Your task to perform on an android device: Open the  Etsy app, "Add to Cart first painting" to this app and "Add to Cart second and third paintings" to this app. 
Image 0: 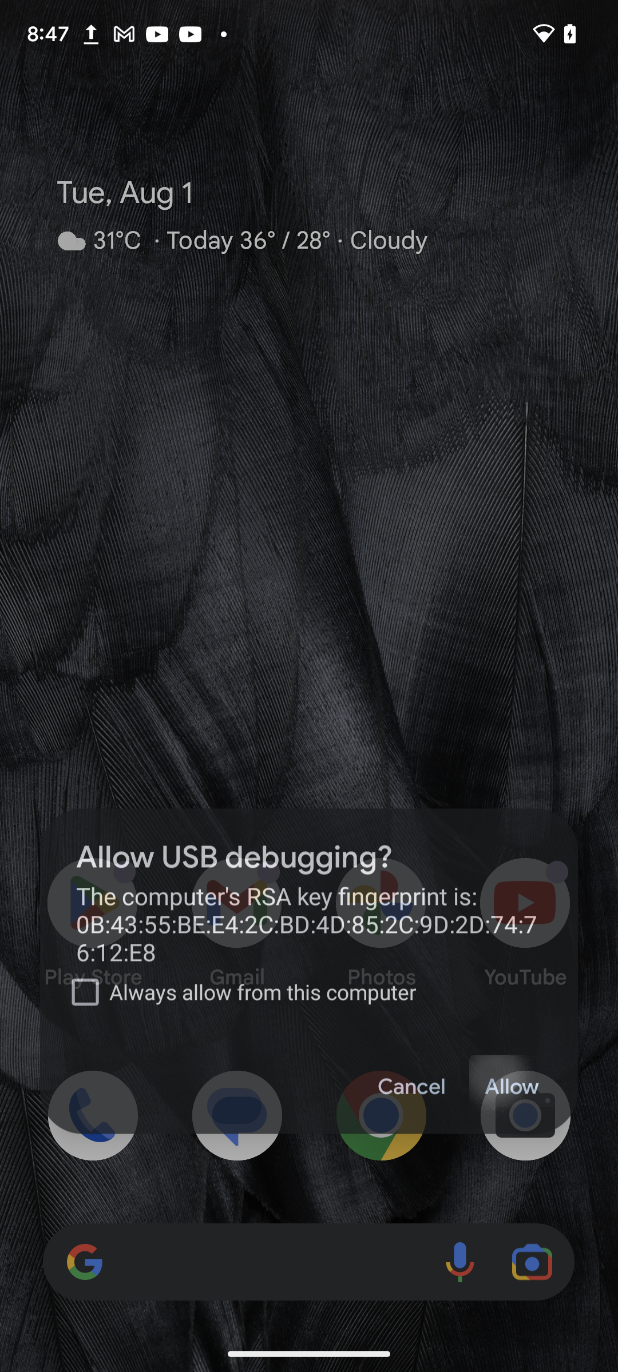
Open the Etsy App
Step 0: open app "Etsy"
Image 1: 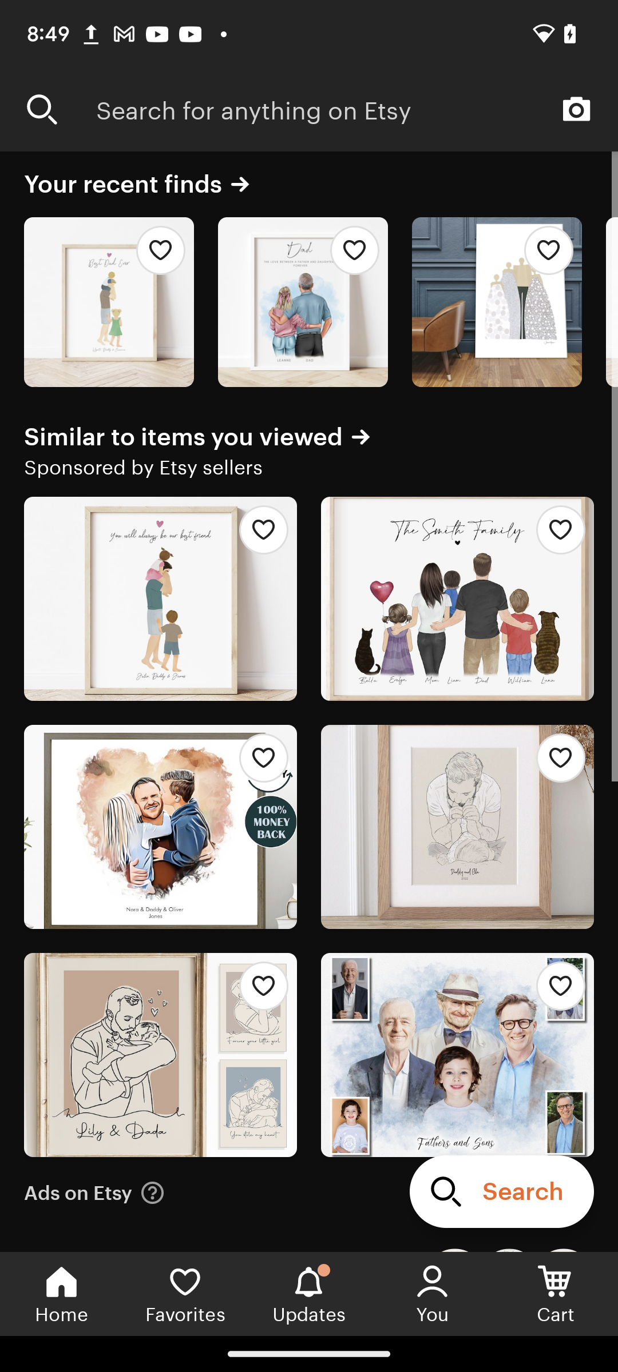
Click on the first painting
Step 1: click (133, 297)
Image 2: 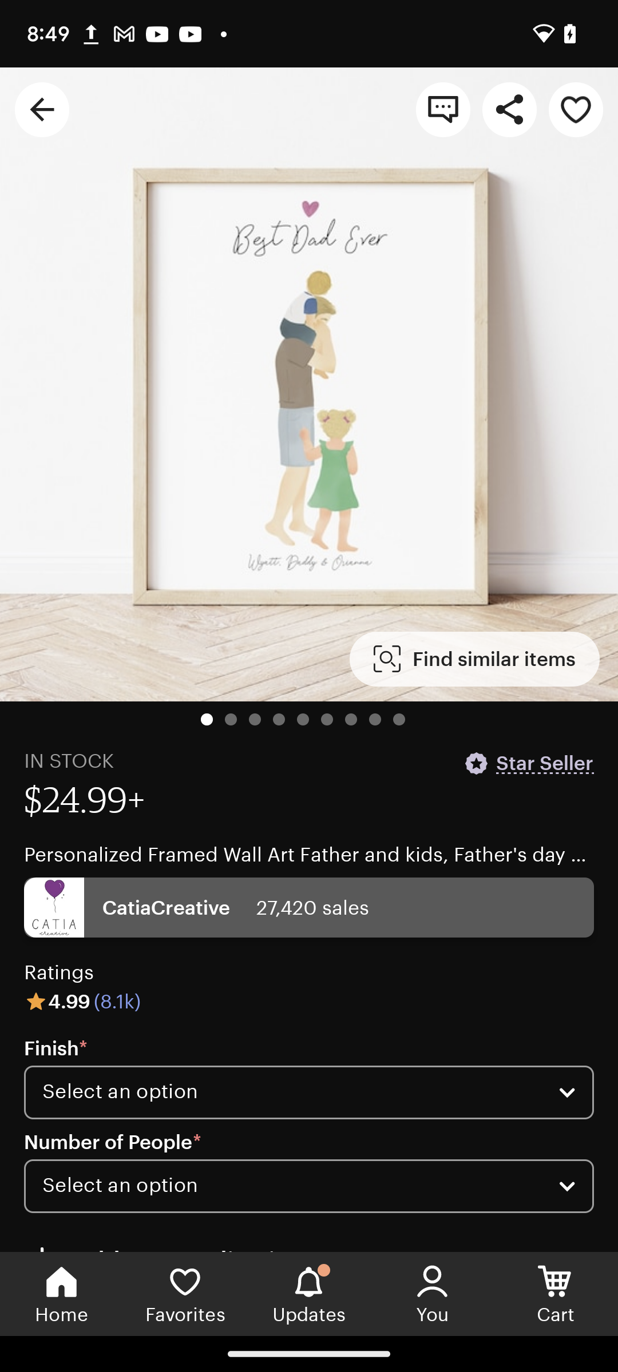
Swipe up the screen 
Step 2: scroll down
Image 3: 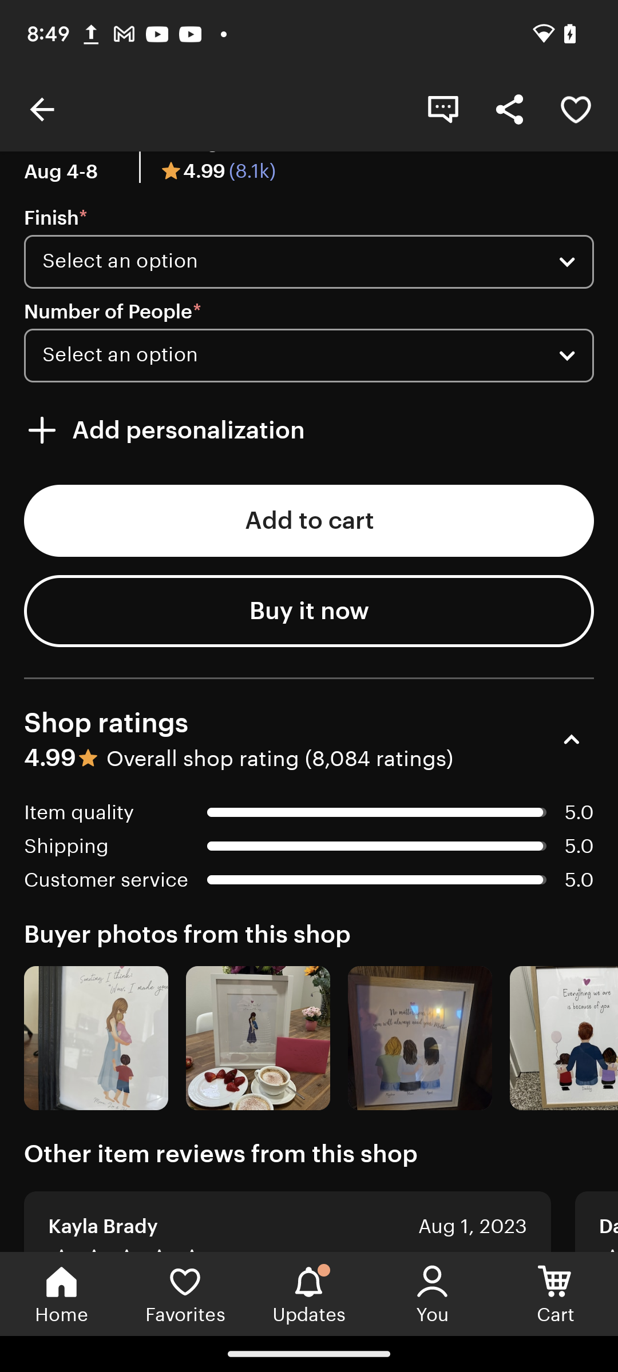
Click on the Add to Cart Option 
Step 3: click (309, 520)
Image 4: 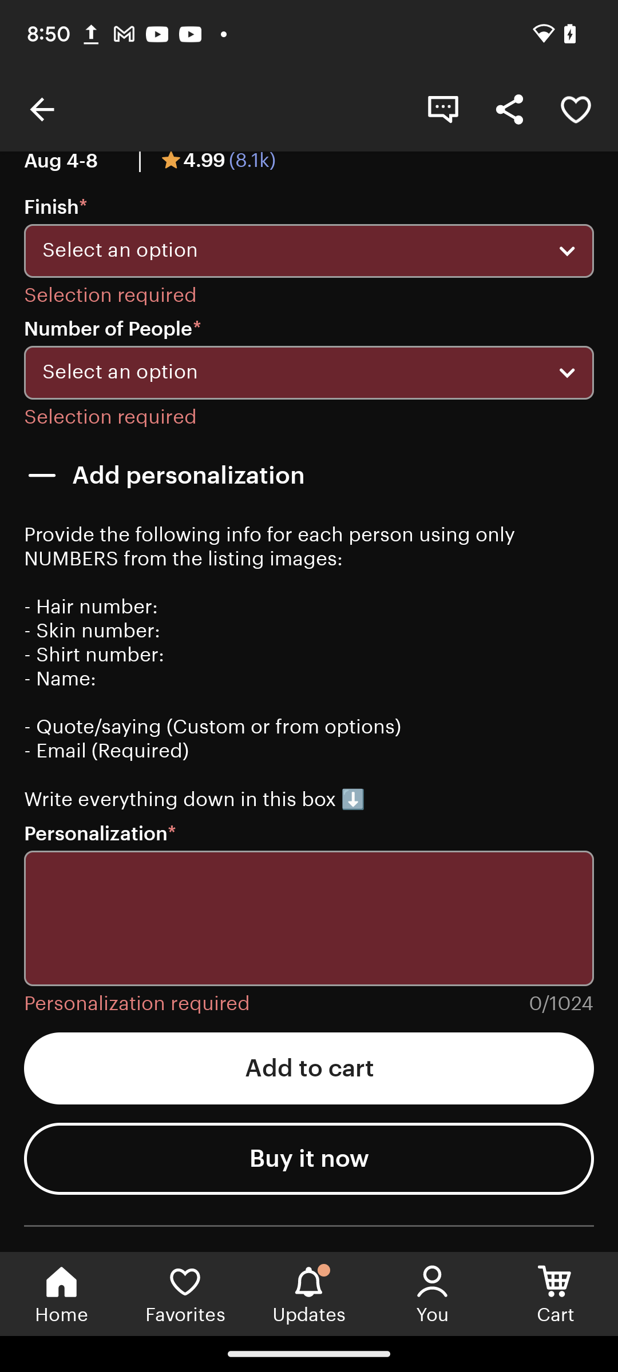
Click on the finish's Selection an Option 
Step 4: click (309, 250)
Image 5: 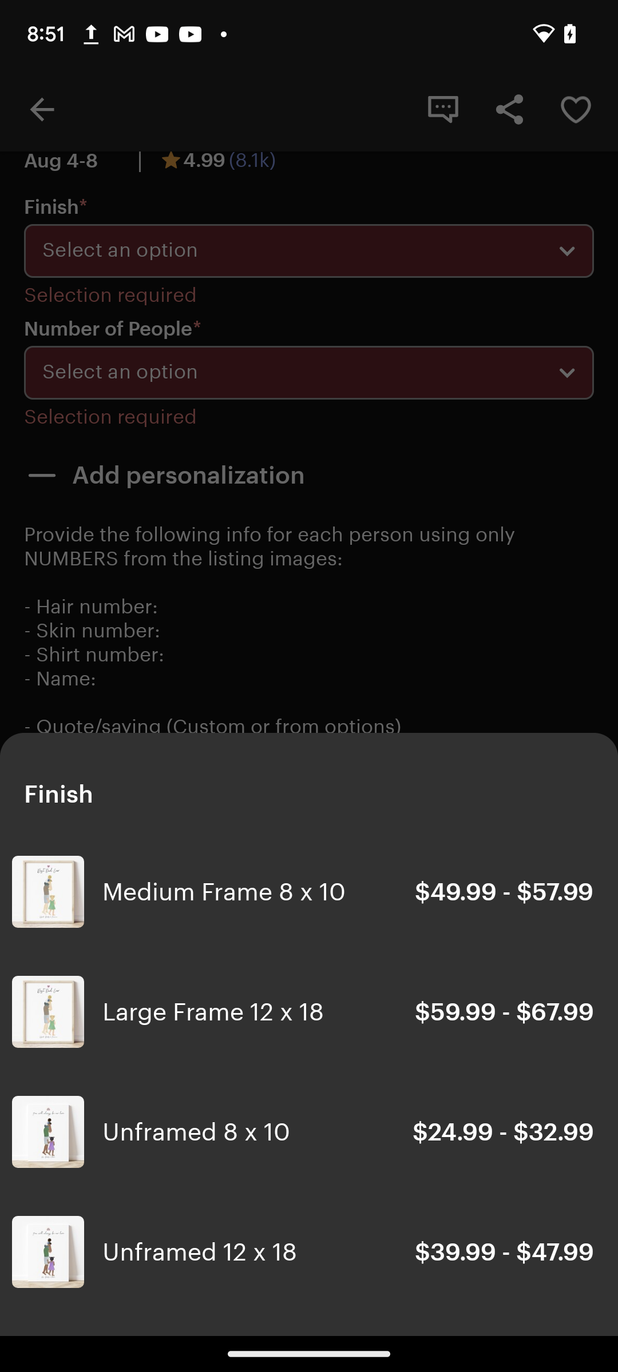
Select the Large Frame 12*18 Category
Step 5: click (247, 1012)
Image 6: 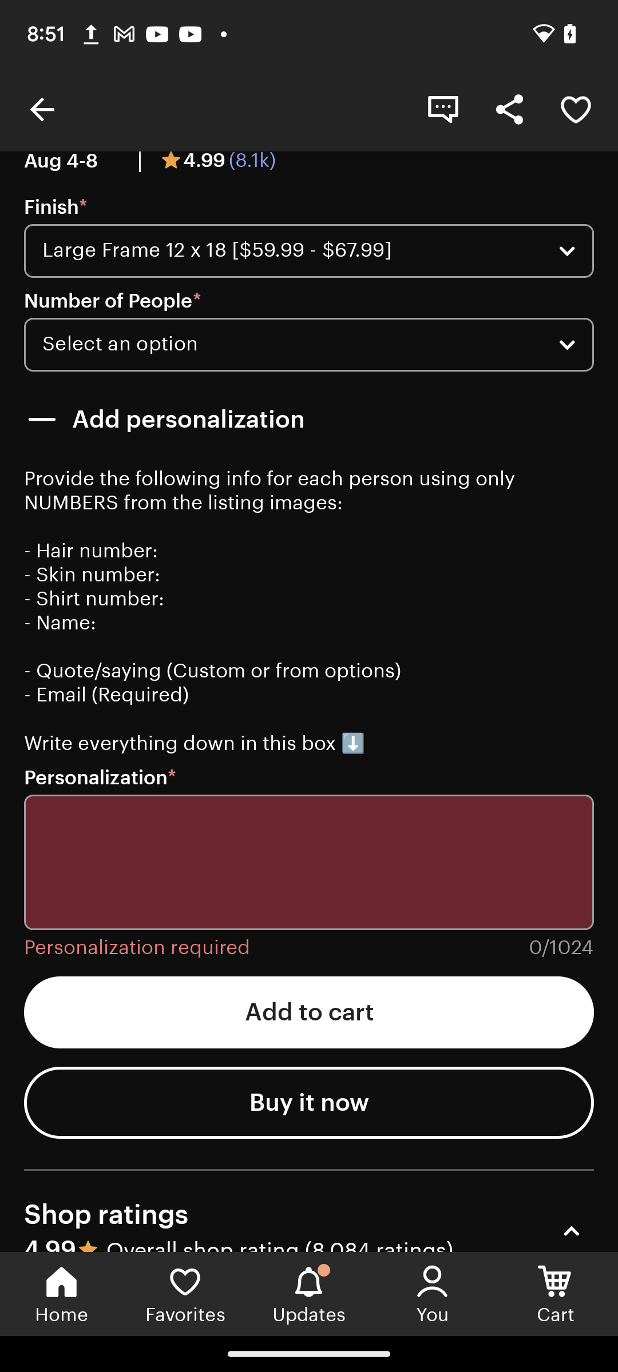
Select the Number of People's Select an Option 
Step 6: click (309, 345)
Image 7: 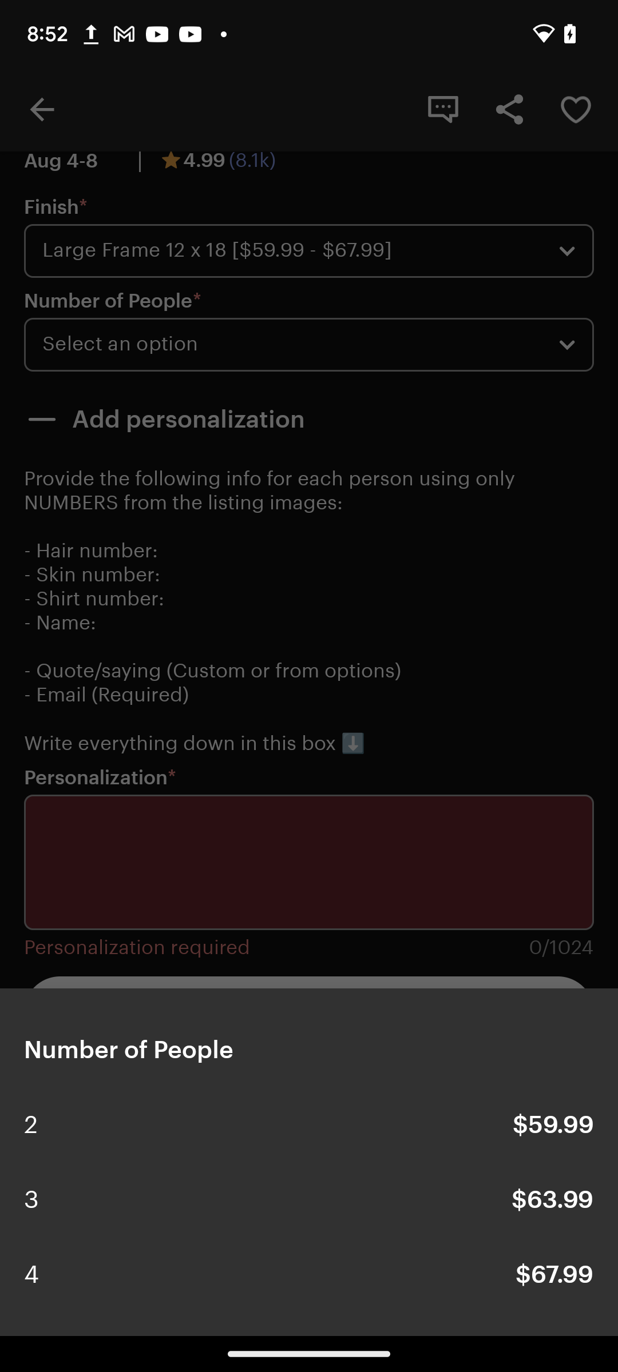
Select 3 
Step 7: click (36, 1203)
Image 8: 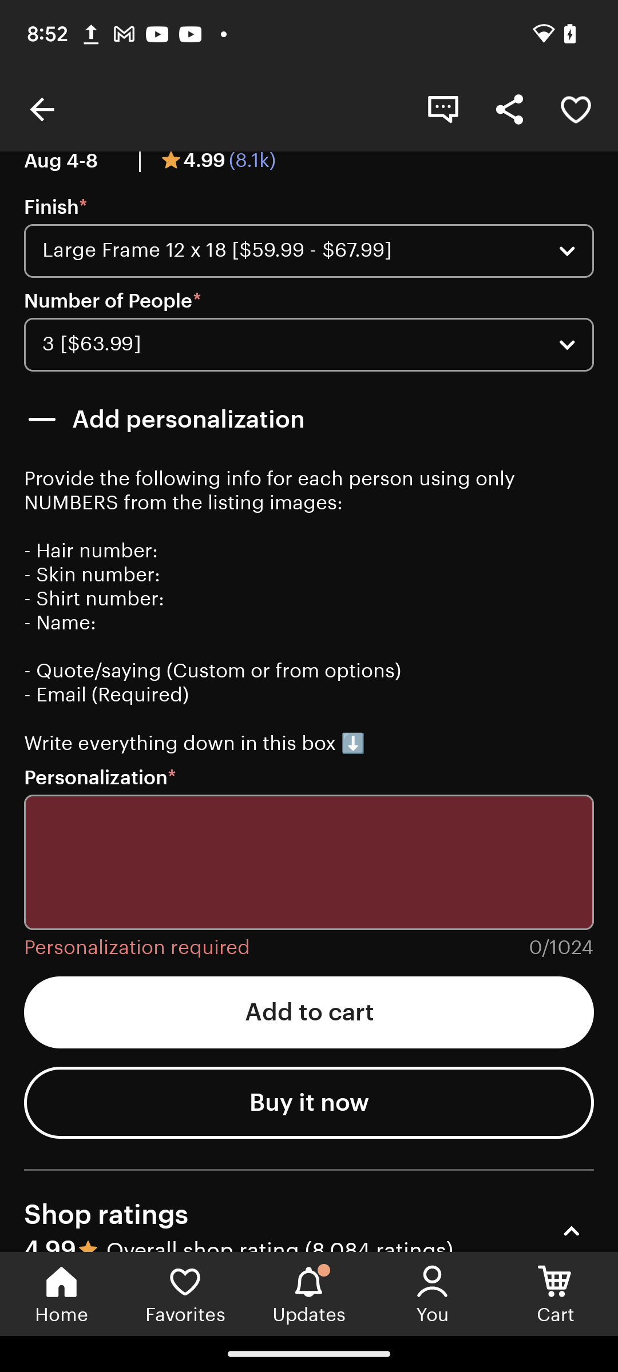
Click on the red box of Personalization 
Step 8: click (309, 862)
Image 9: 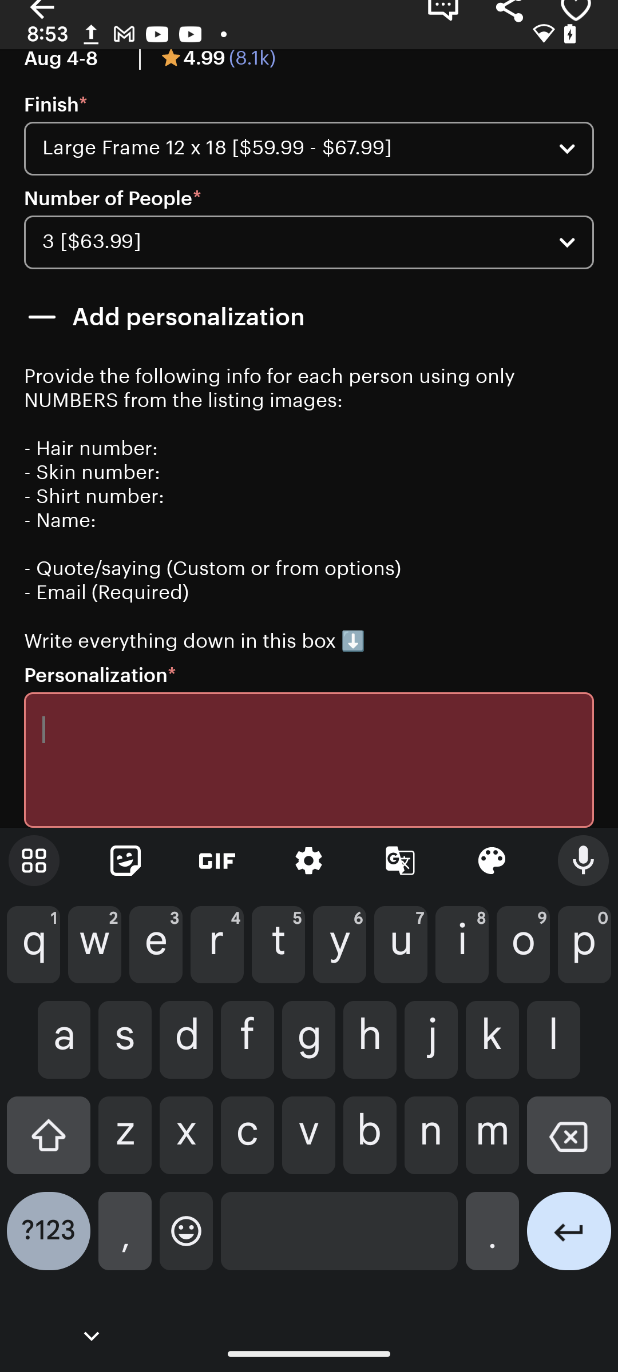
Enter a name as Good Product 
Step 9: type "Good Product"
Image 10: 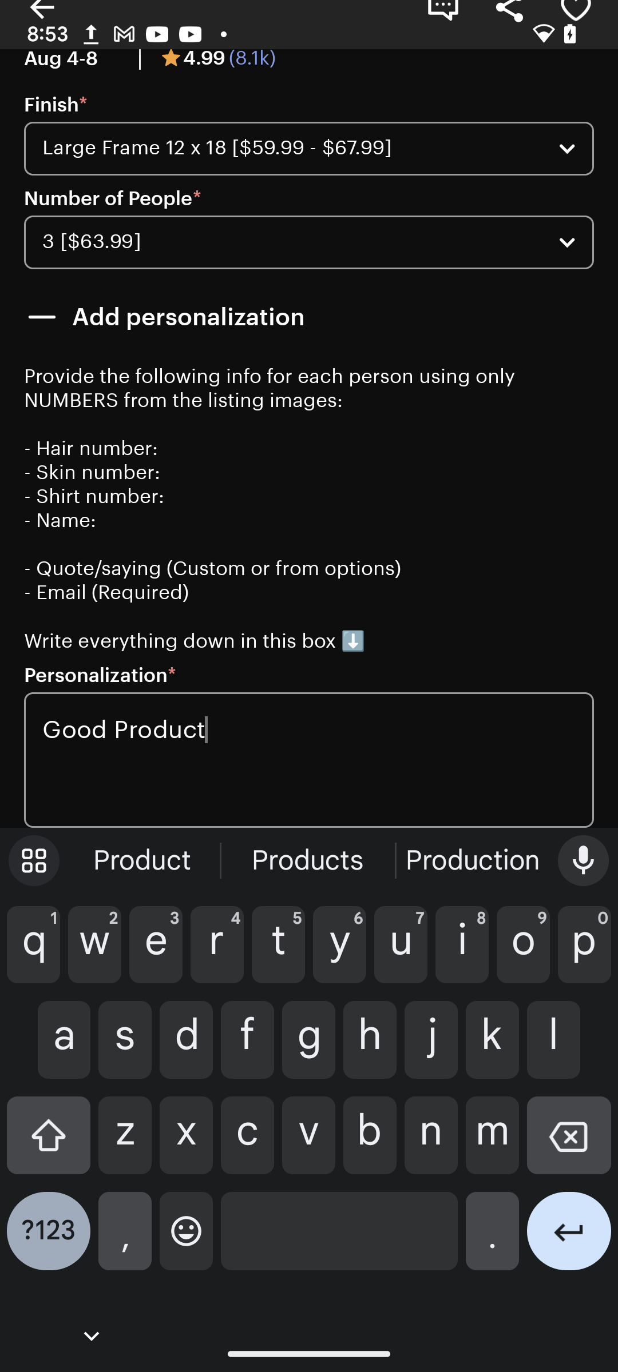
Enter a name as Good Product 
Step 10: wait
Image 11: 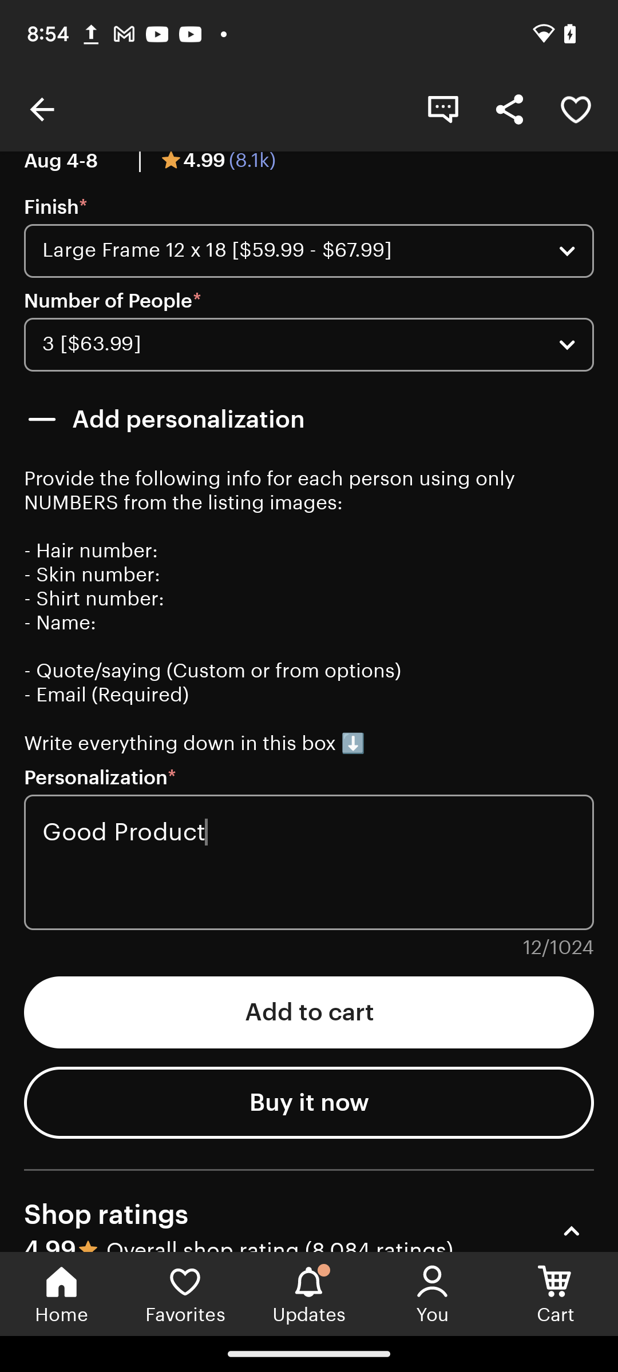
Click on the Add to Cart Option 
Step 11: click (309, 1012)
Image 12: 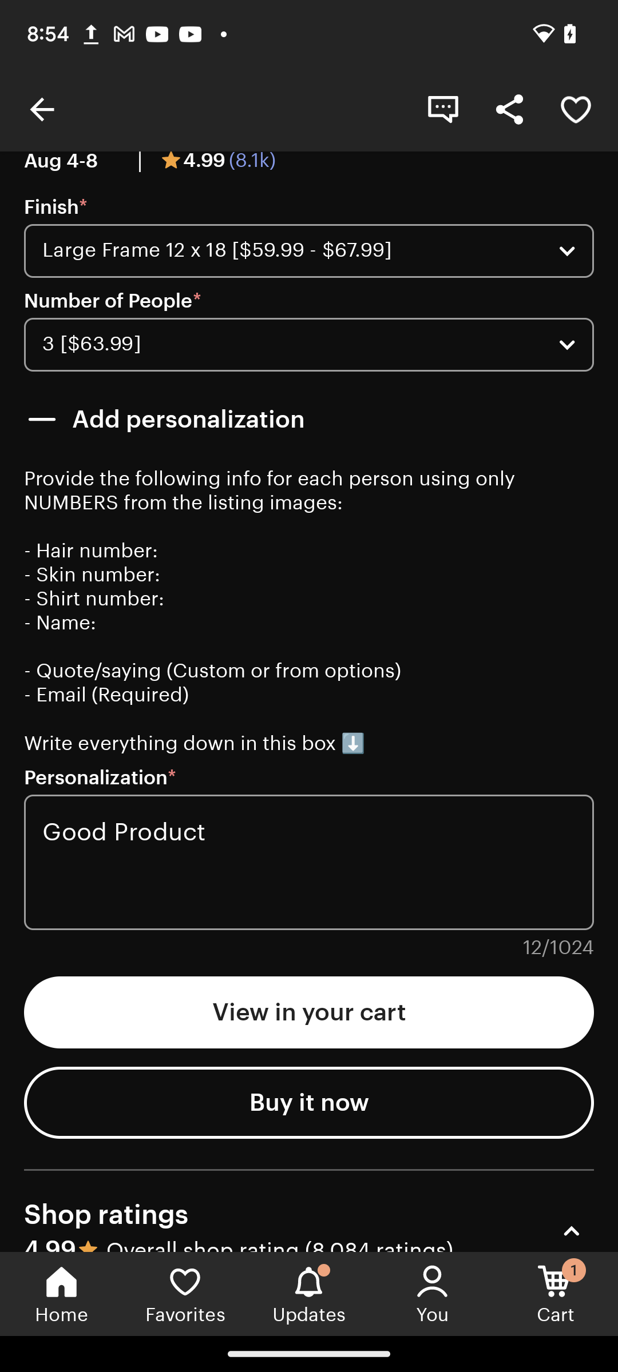
Click on the View in your cart option 
Step 12: click (309, 1012)